Your task to perform on an android device: Get exchange rate alerts when 1CAD =120 JPY.
Image 0: 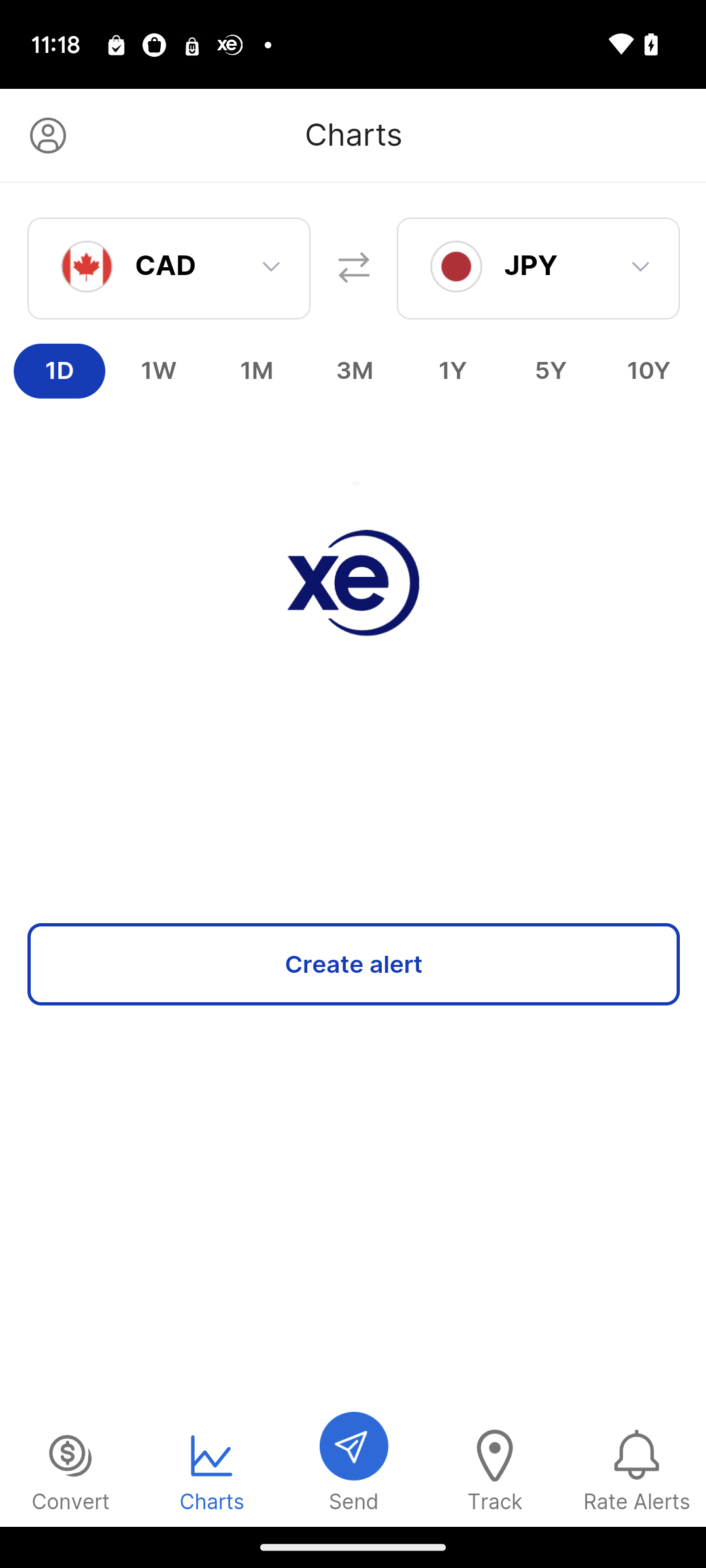
Click on the tab  "Create alert"
Step 0: click (354, 964)
Image 1: 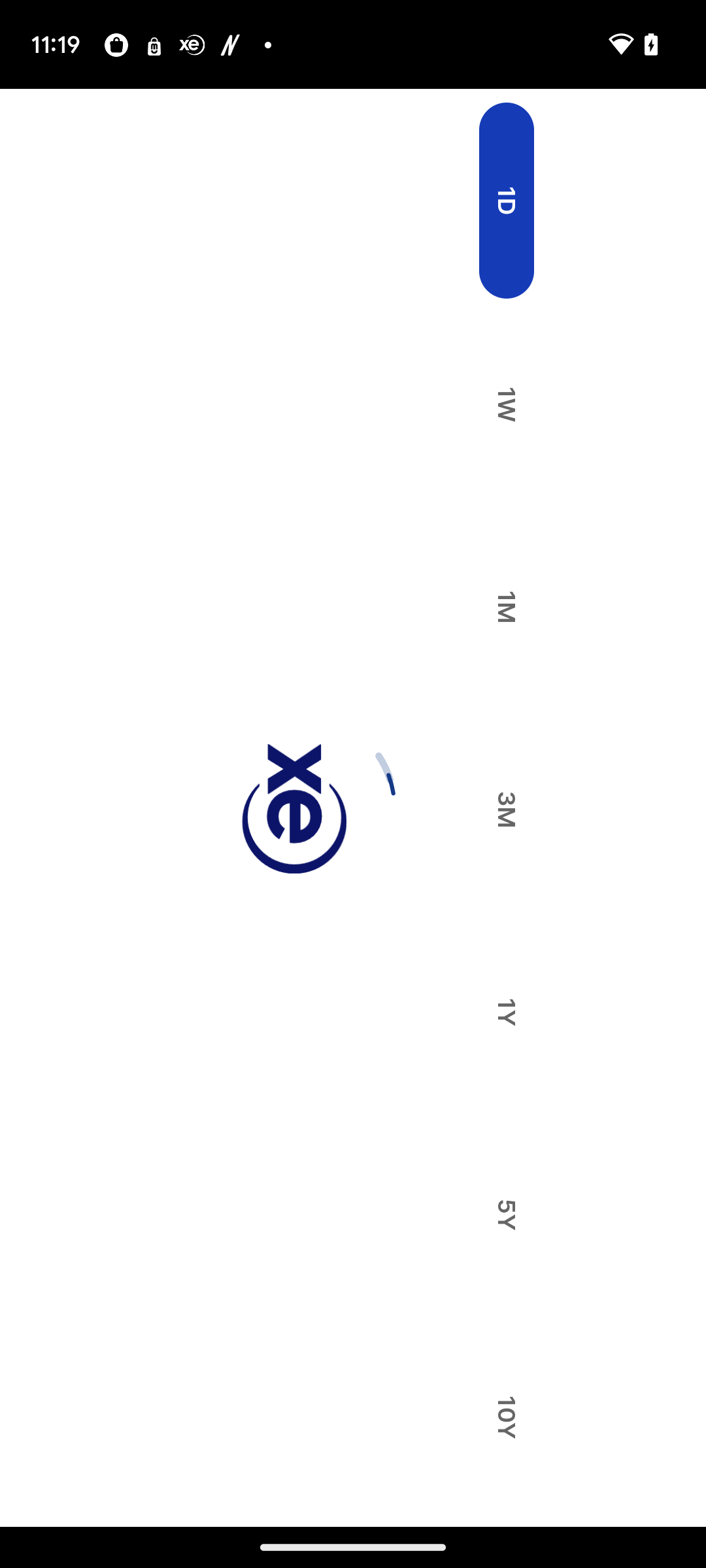
Click on the tab  "Create alert"
Step 1: wait
Image 2: 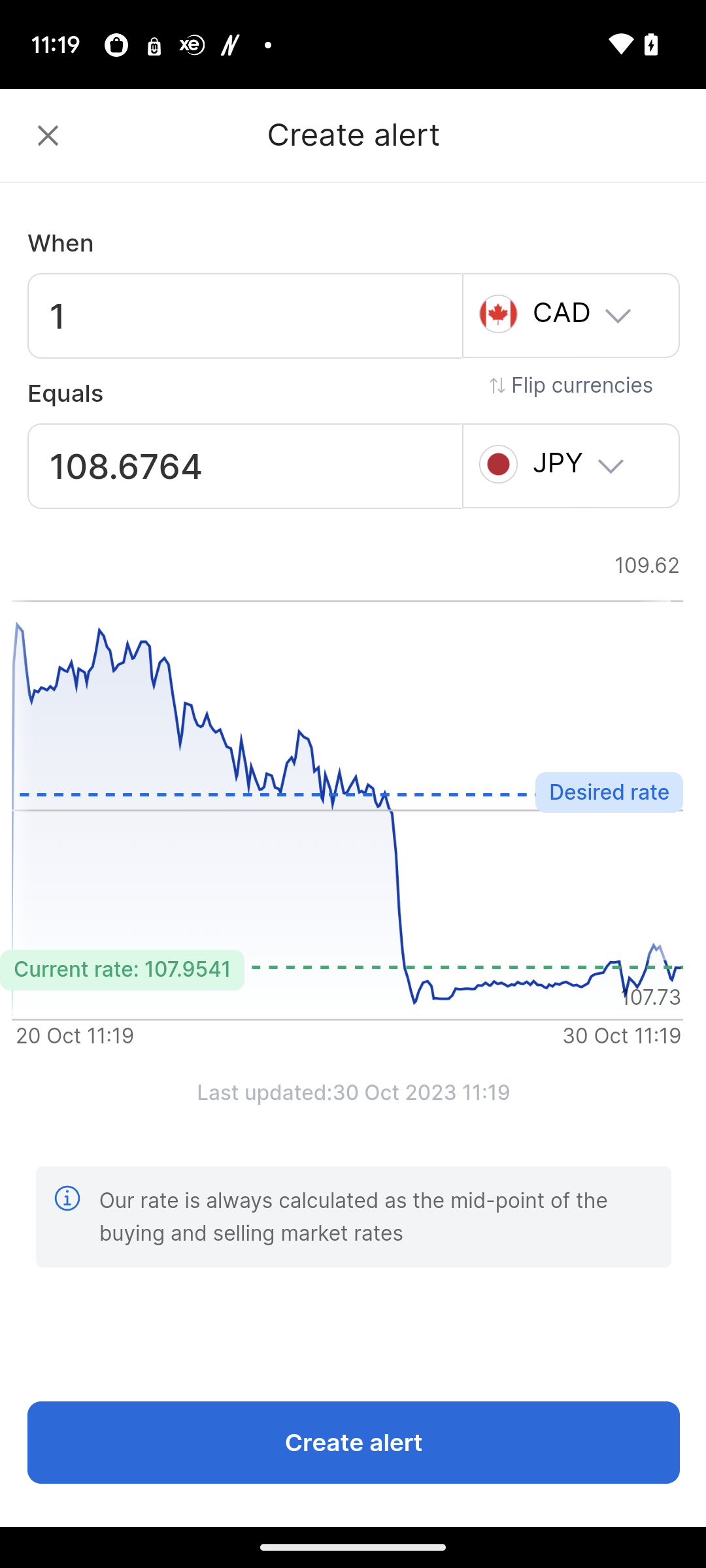
Click on the input box of JPY.
Step 2: click (244, 466)
Image 3: 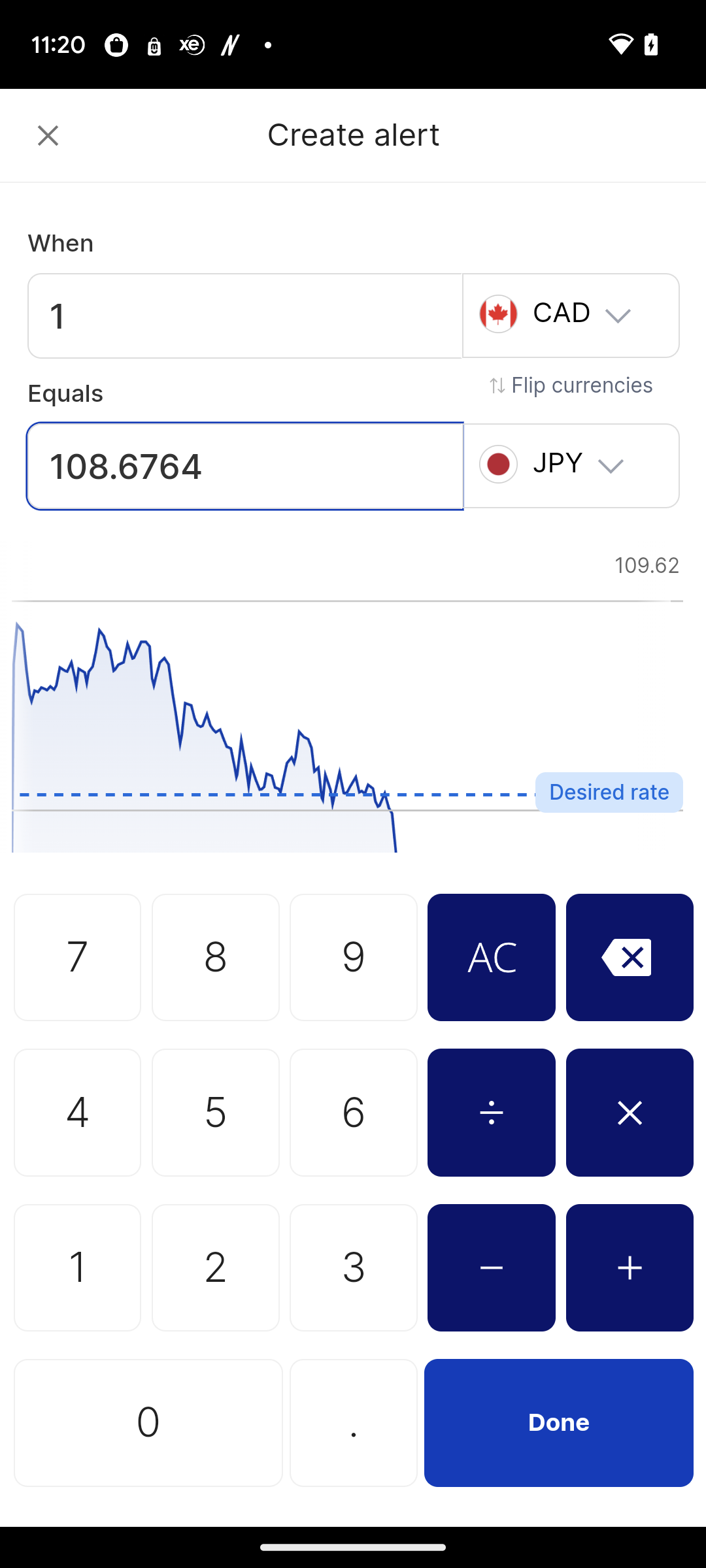
Type 120 in the calculator.
Step 3: click (191, 1240)
Image 4: 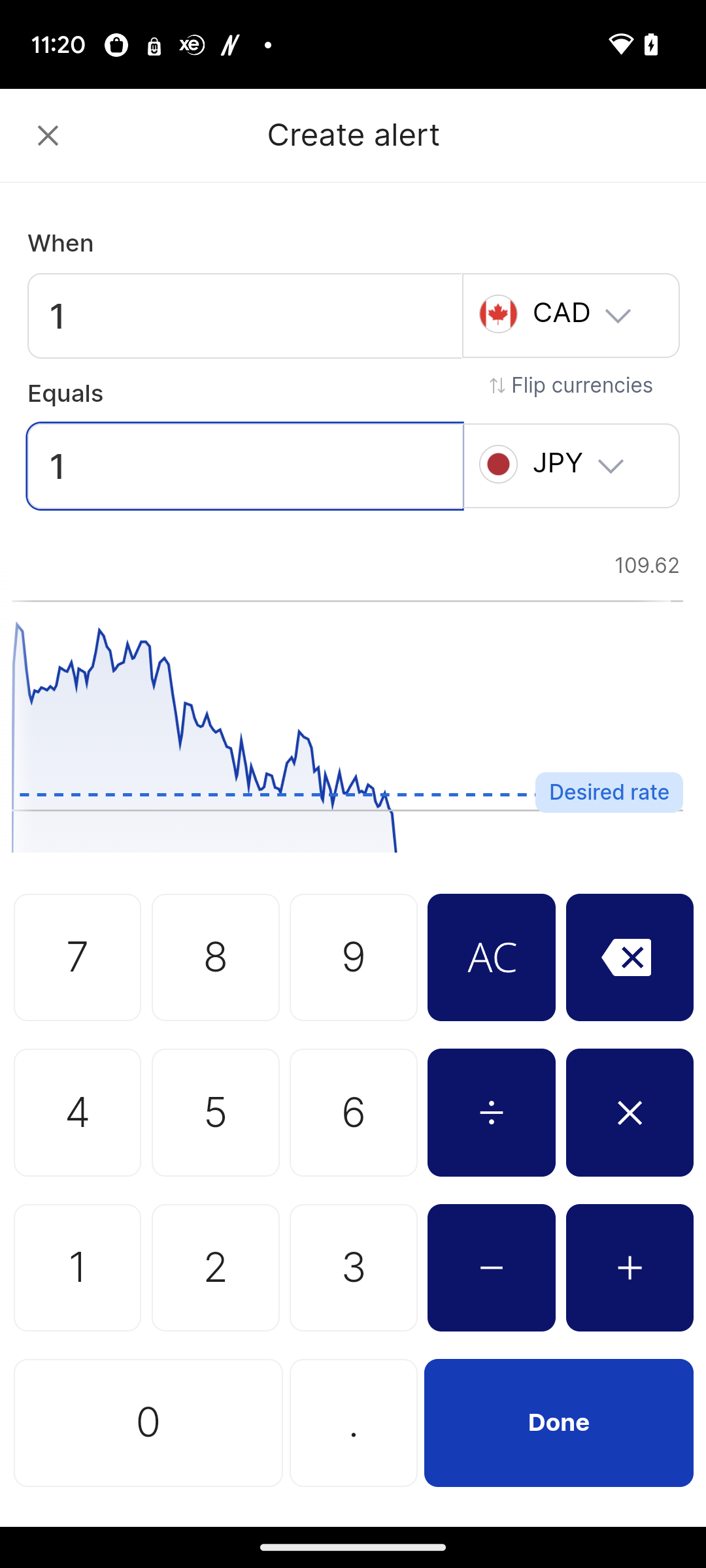
Type 120 in the calculator.
Step 4: click (191, 1240)
Image 5: 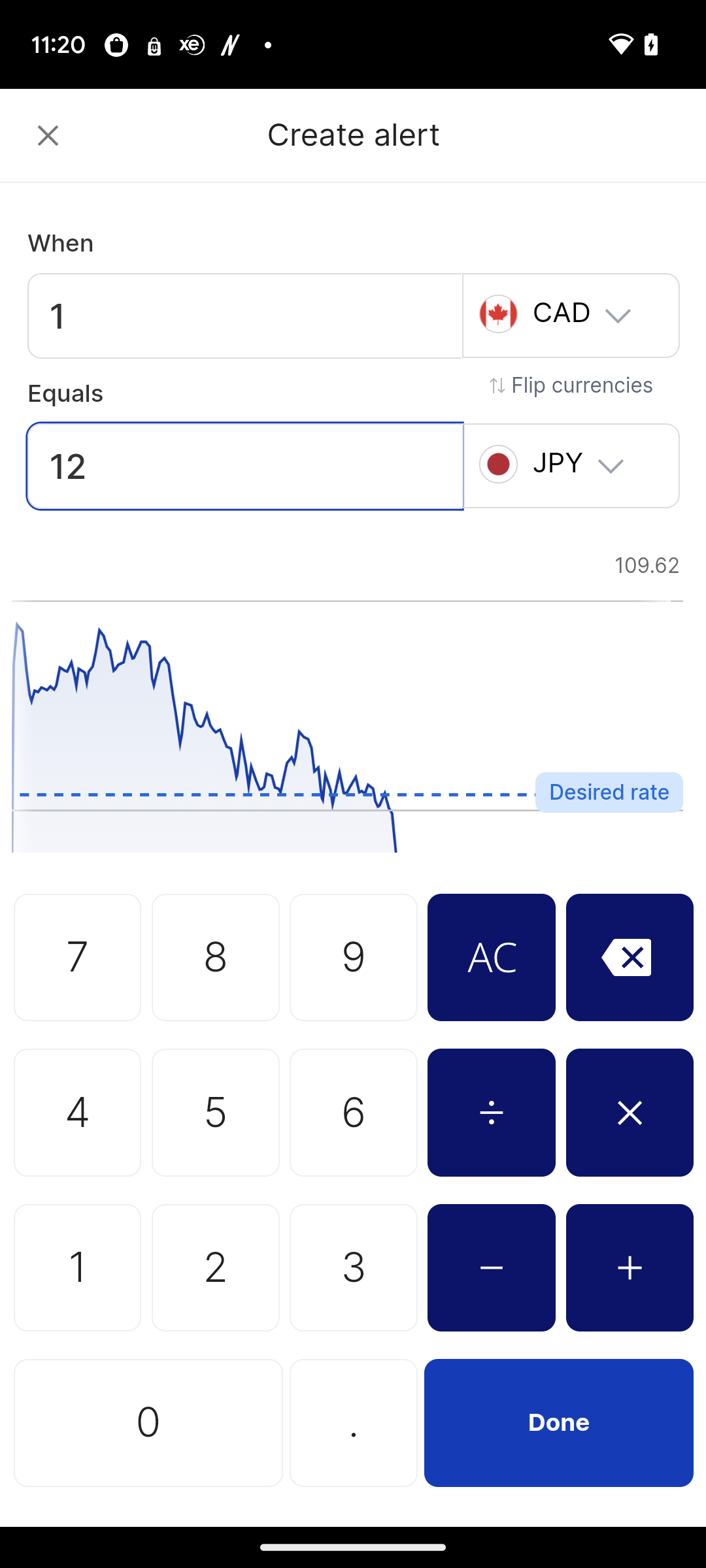
Type 120 in the calculator.
Step 5: click (212, 1469)
Image 7: 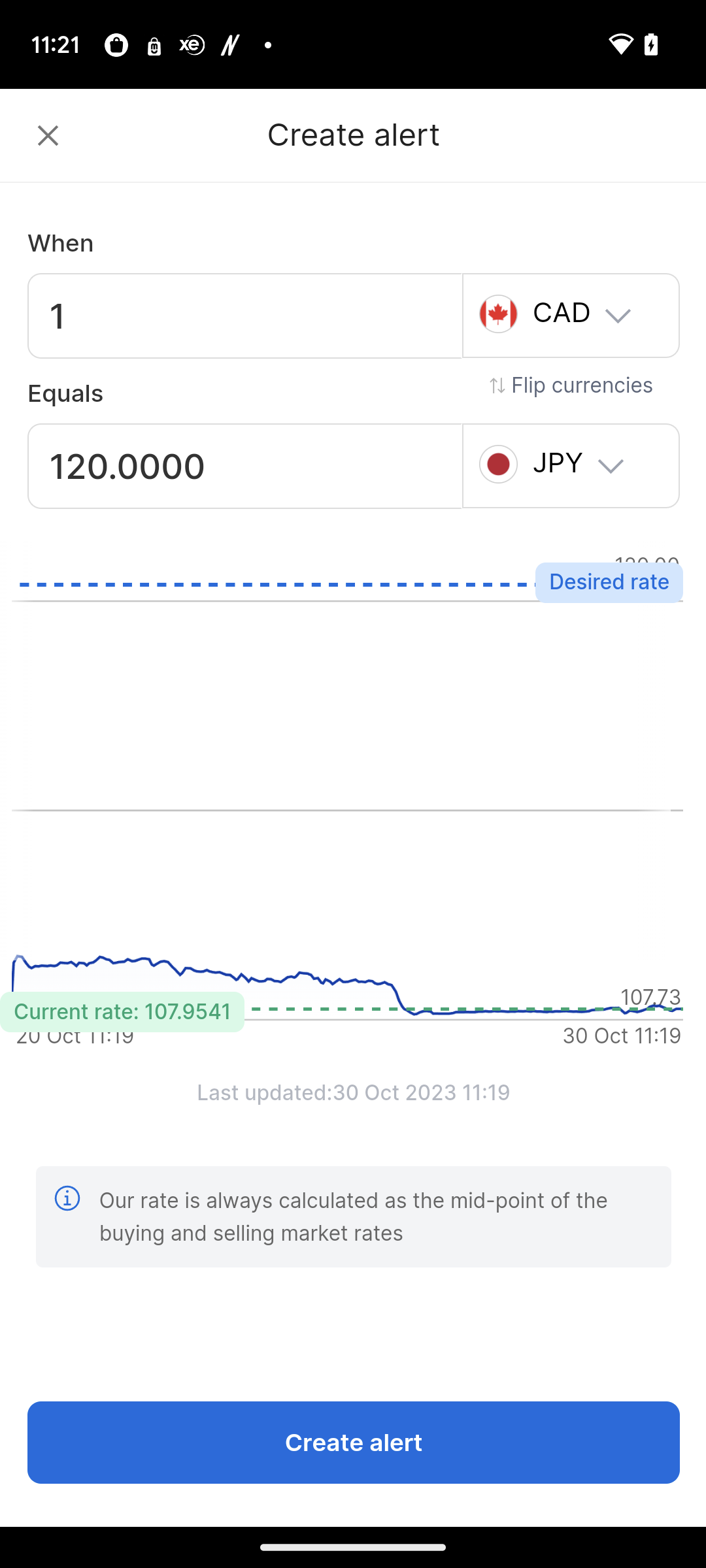
Click on the tab "Create alert" at the bottom.
Step 7: click (495, 1469)